Your task to perform on an android device: I want to buy myself a set of Tiro Cargo pants. In the Adidas app, look for the pants.
Image 0: 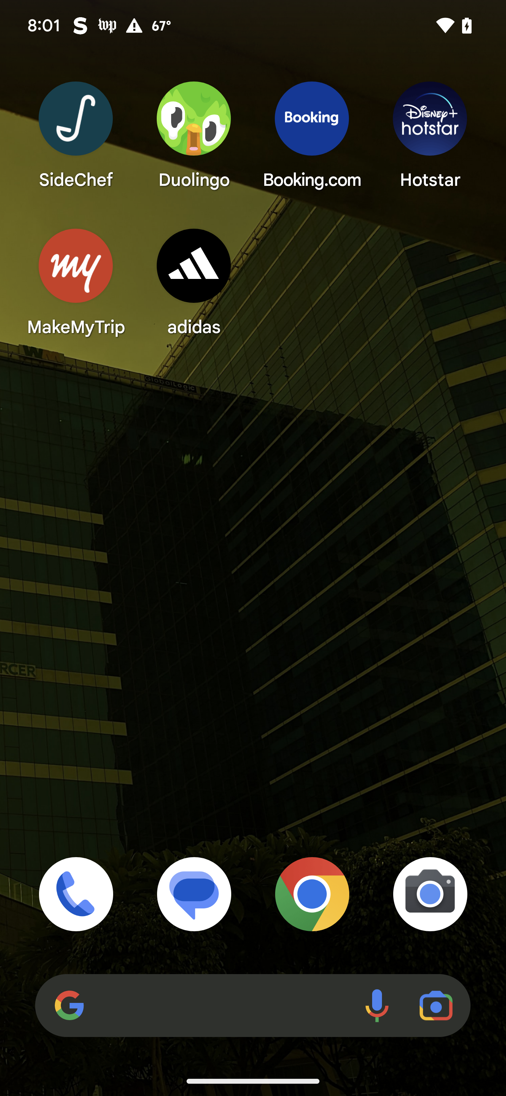
Open Adidas app
Step 0: open app "adidas"
Image 1: 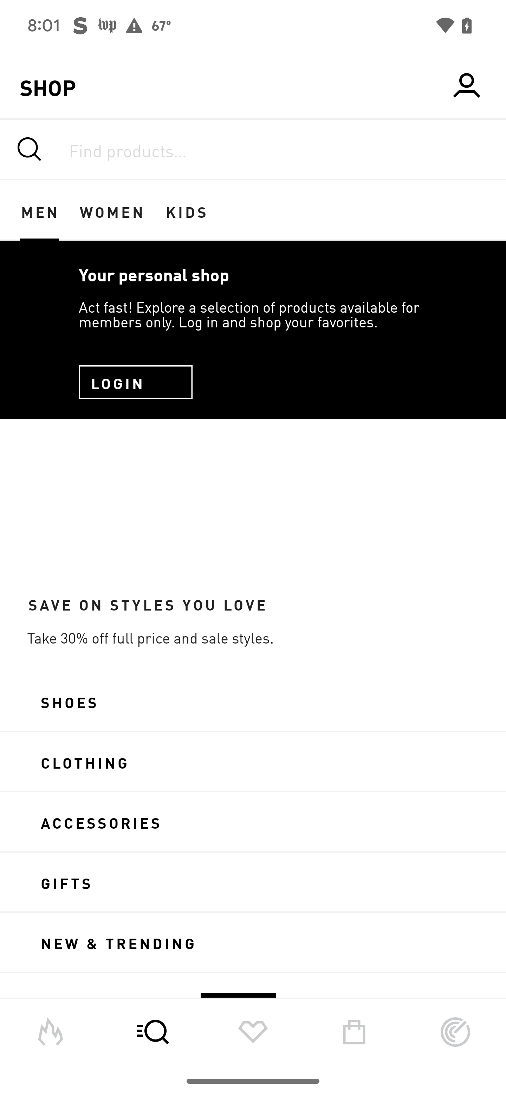
Click on the search bar at the top of the screen
Step 1: click (218, 161)
Image 2: 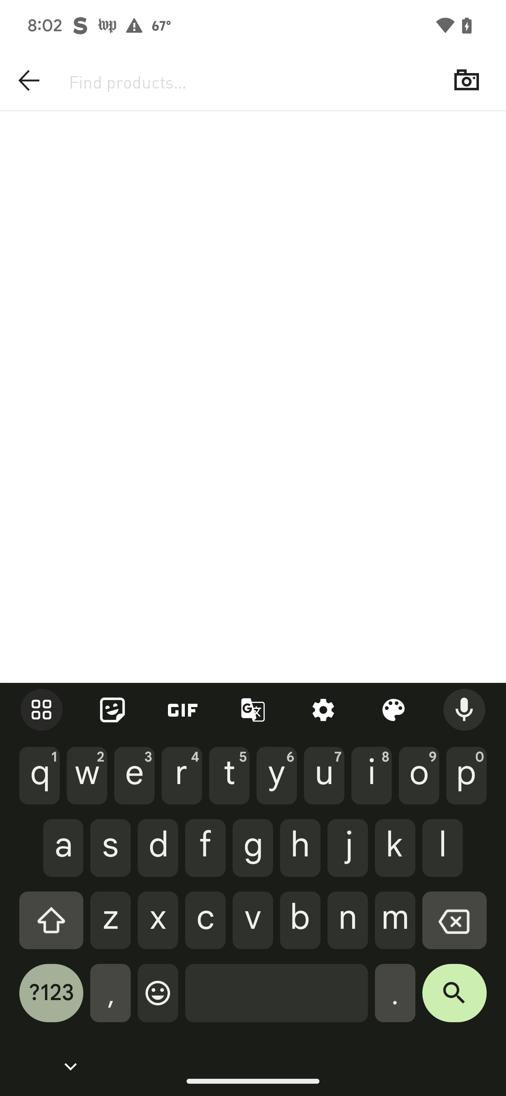
Type Tiro Cargo pants in the search bar
Step 2: type "Tiro Cargo pants"
Image 3: 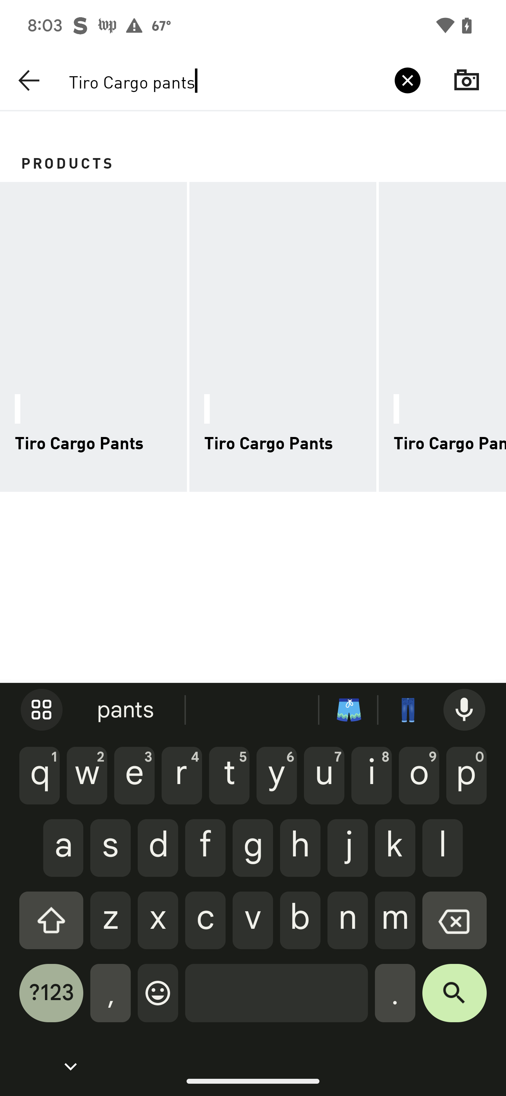
Type Tiro Cargo pants in the search bar
Step 3: wait